Your task to perform on an android device: Edit the note with the title Hi and add details in the body in note app
Image 0: 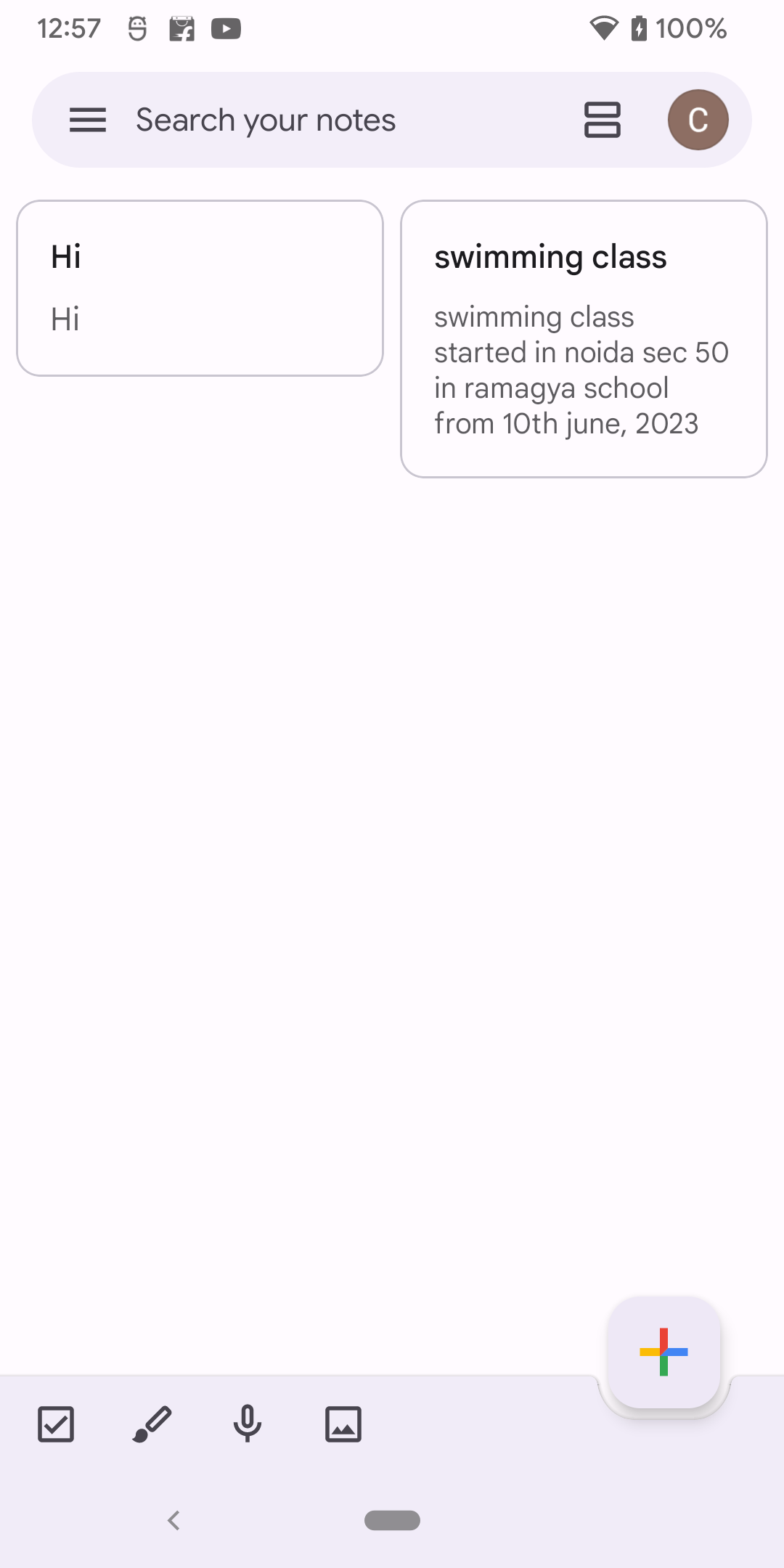
click on Note with title hi
Step 0: click (200, 288)
Image 1: 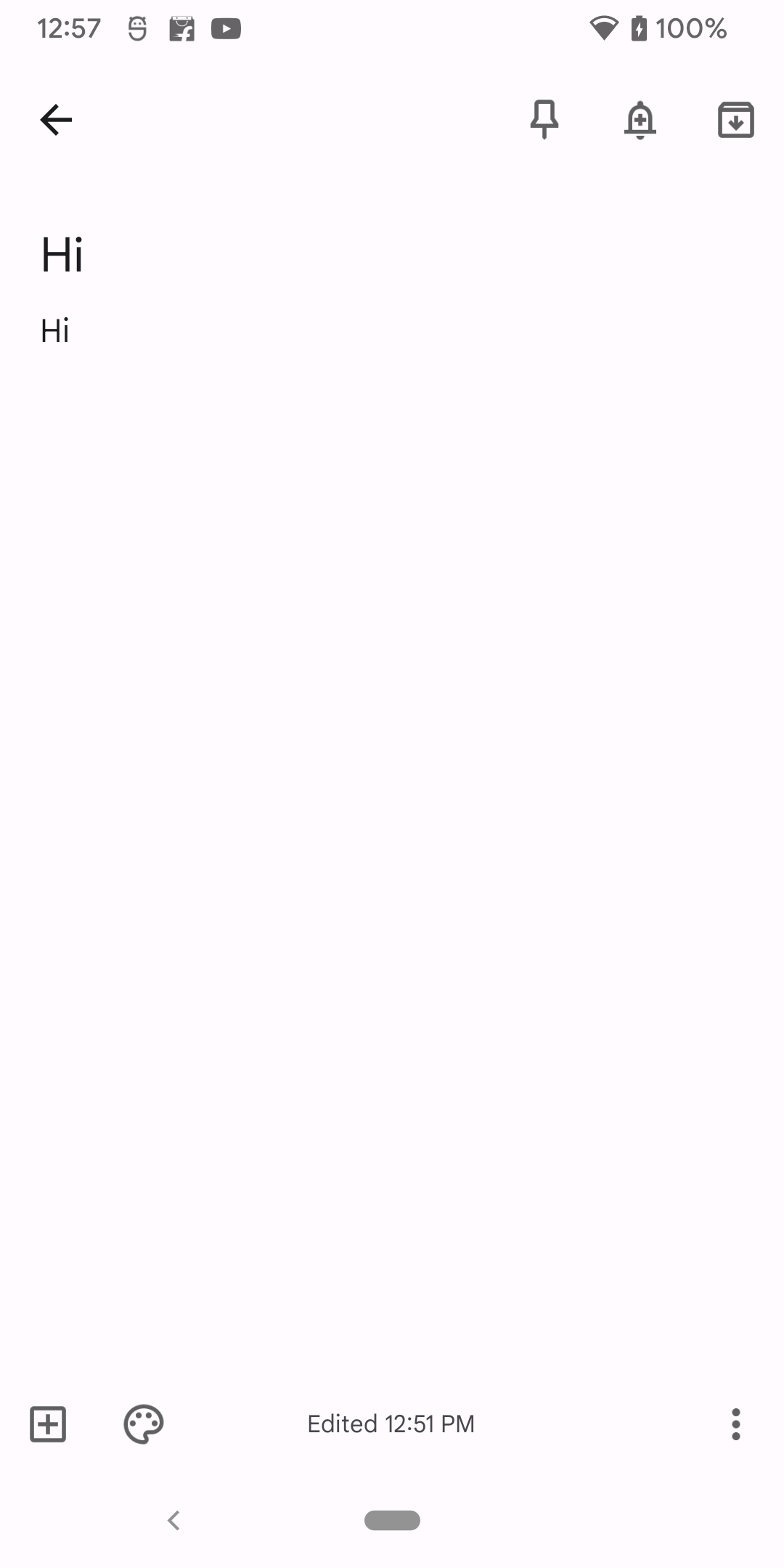
click on title
Step 1: click (405, 256)
Image 4: 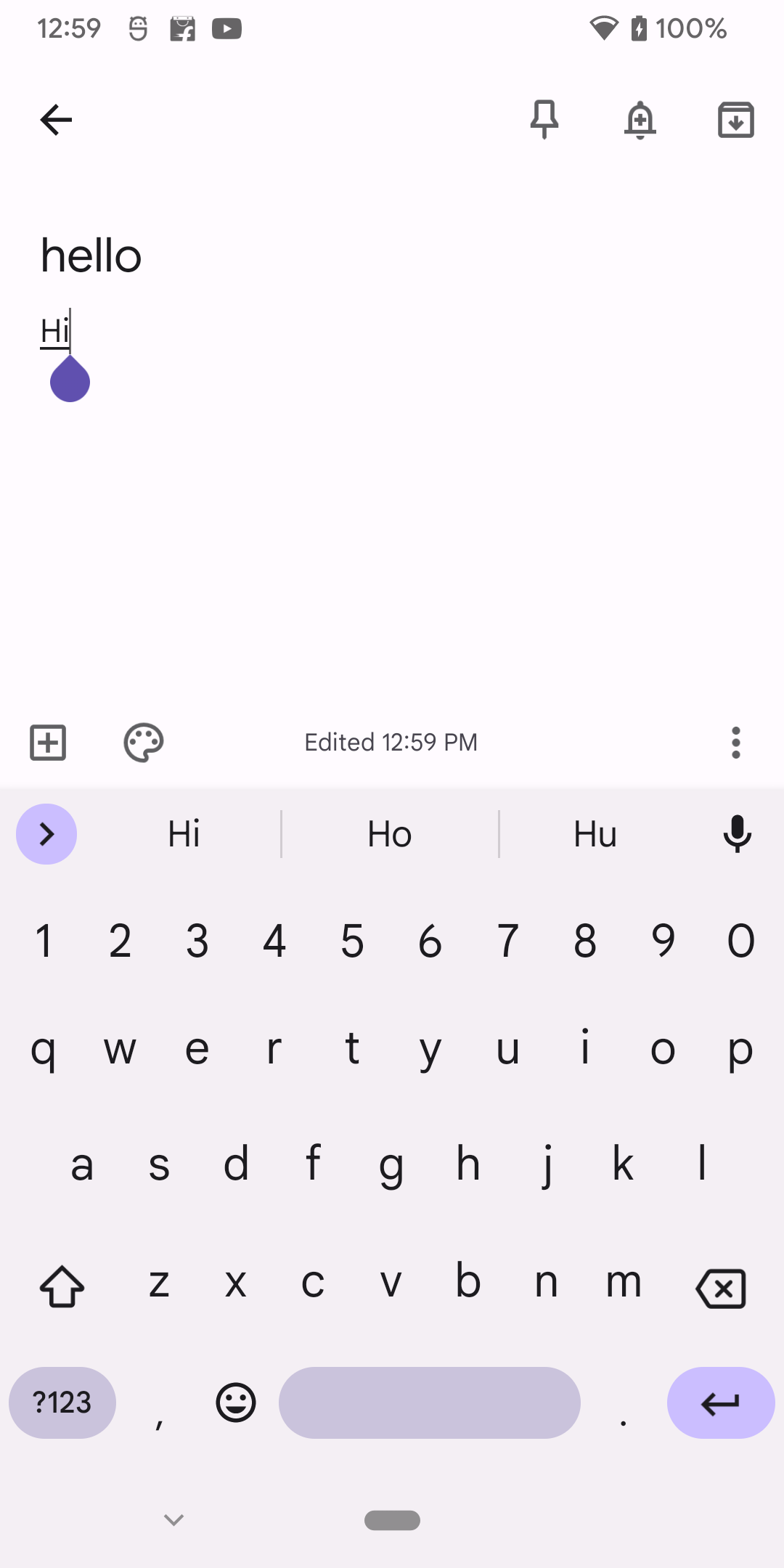
add date in body
Step 4: type "07 june 2023"
Image 5: 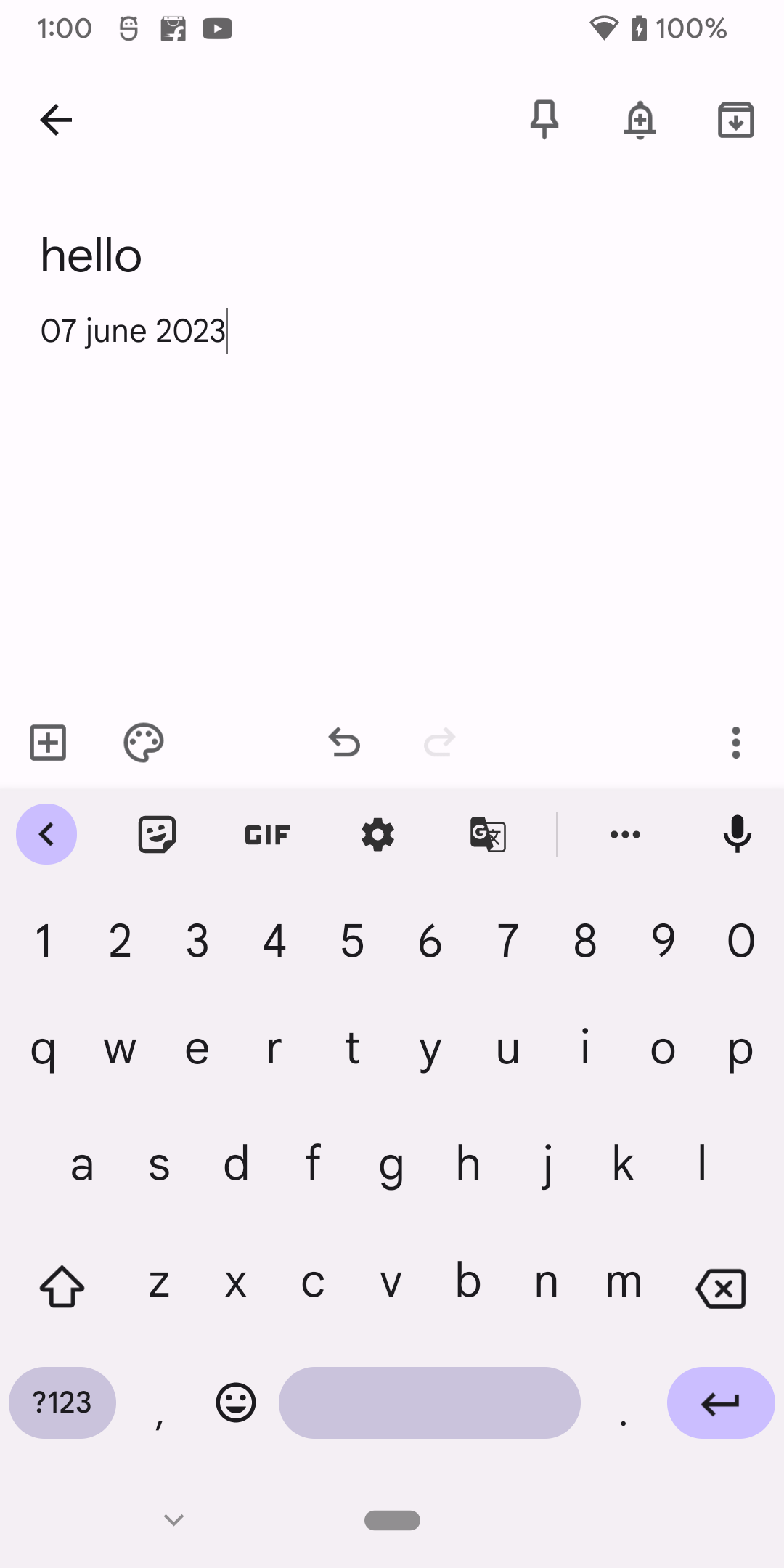
go back to home page
Step 5: press back button
Image 6: 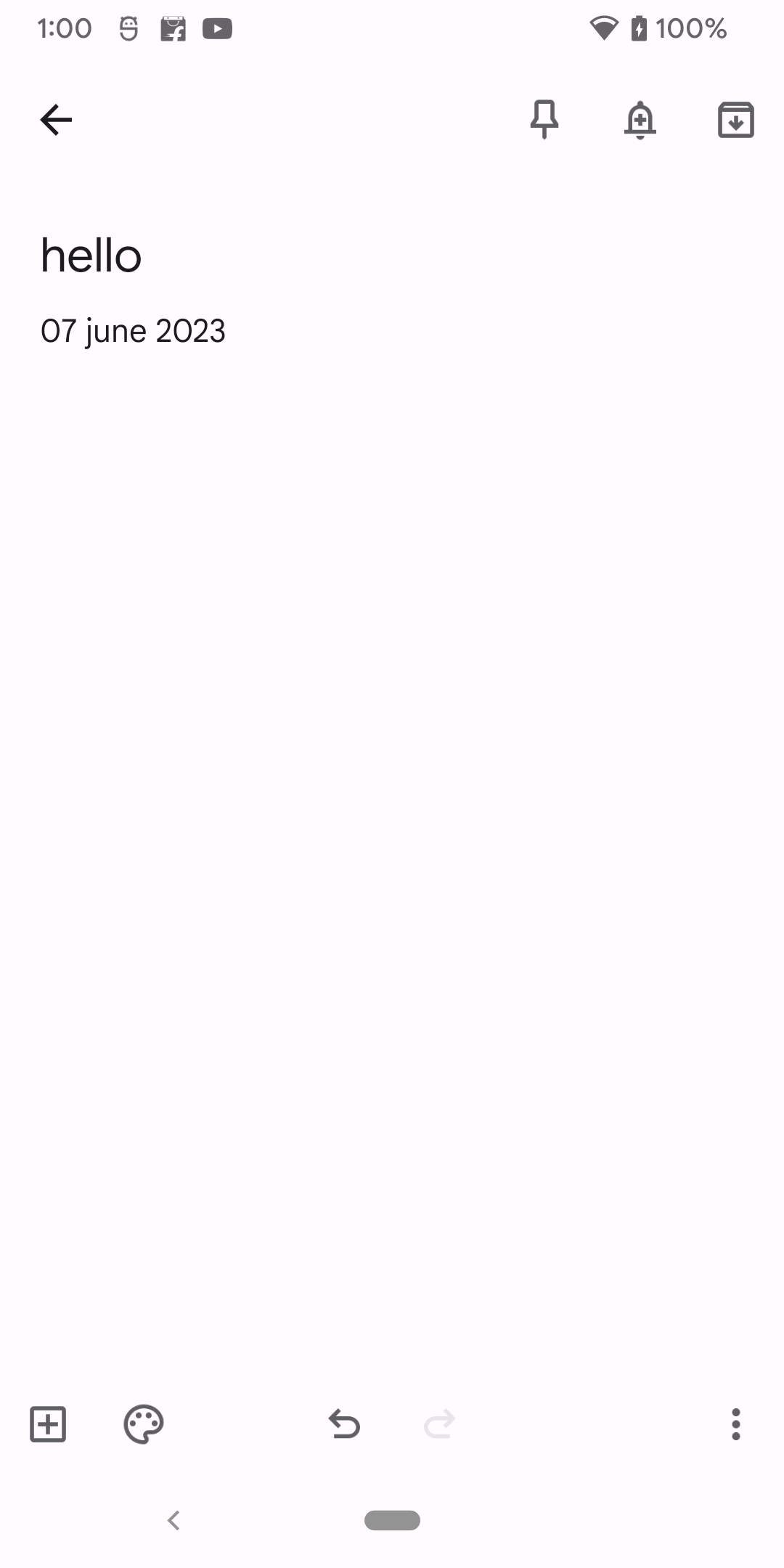
go back to home page
Step 6: press back button